Your task to perform on an android device: Snooze the go to work alarm for me in the Alarm Clock Xtreme app
Image 1: 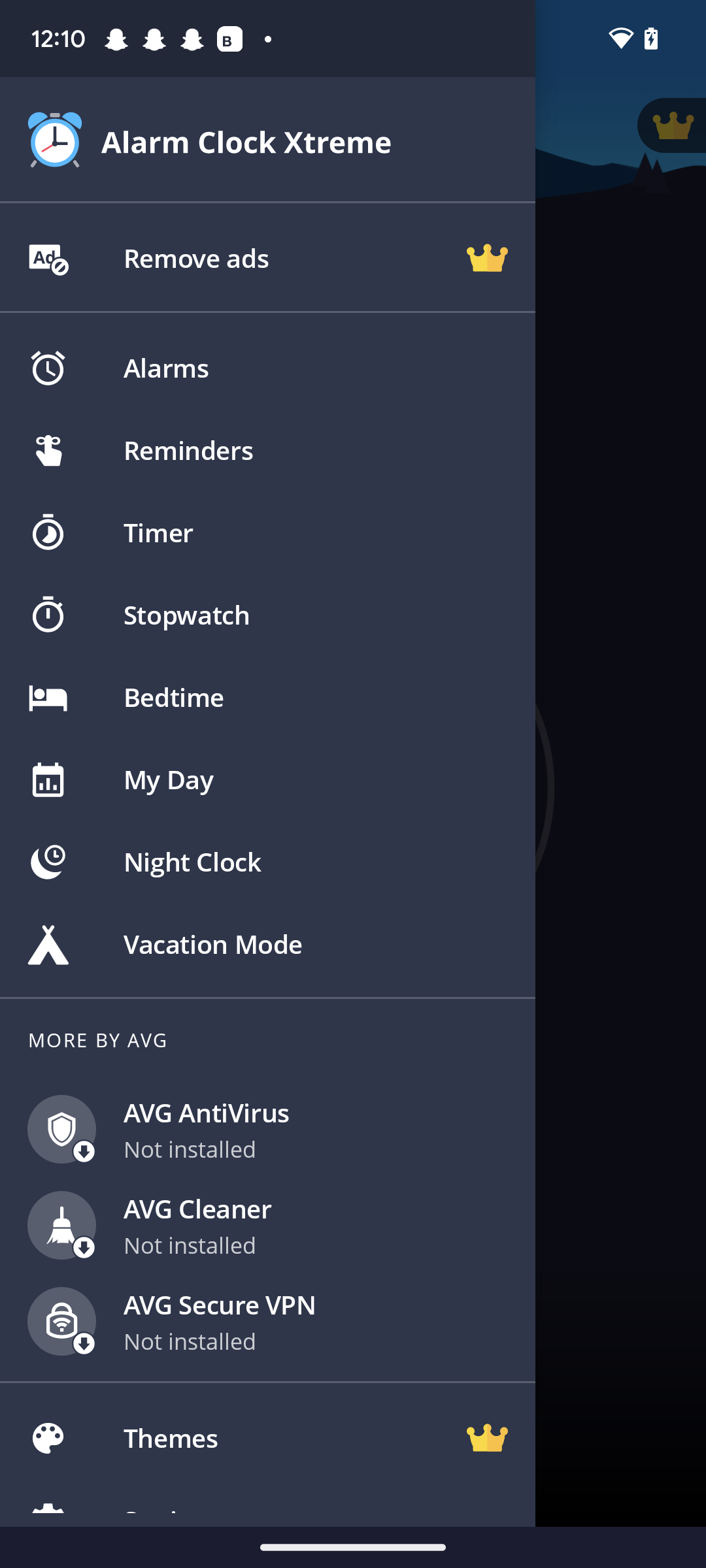
Click on the Alarms option on the left side of the screen.
Step 1: click (118, 364)
Image 2: 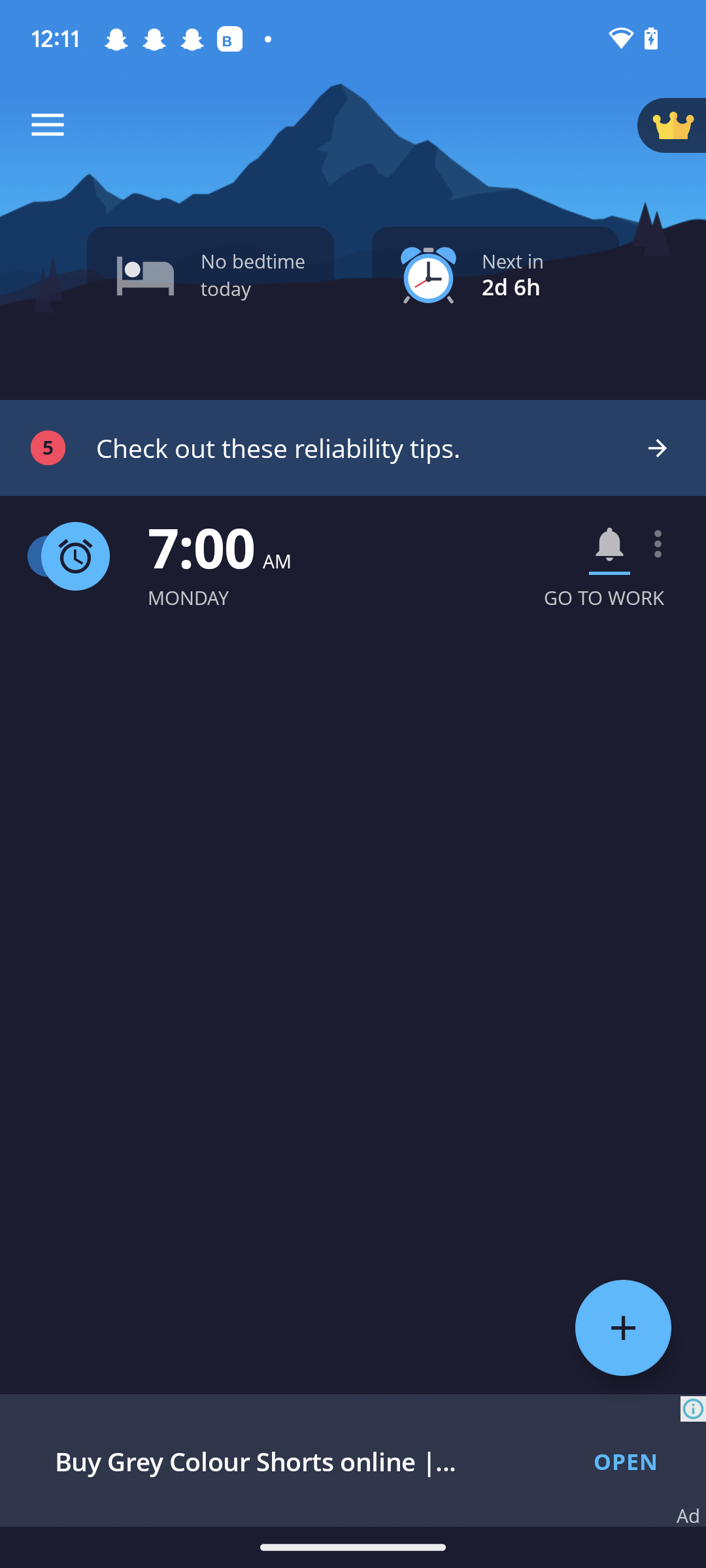
Click on Go to work on the right side of the screen.
Step 2: click (604, 597)
Image 3: 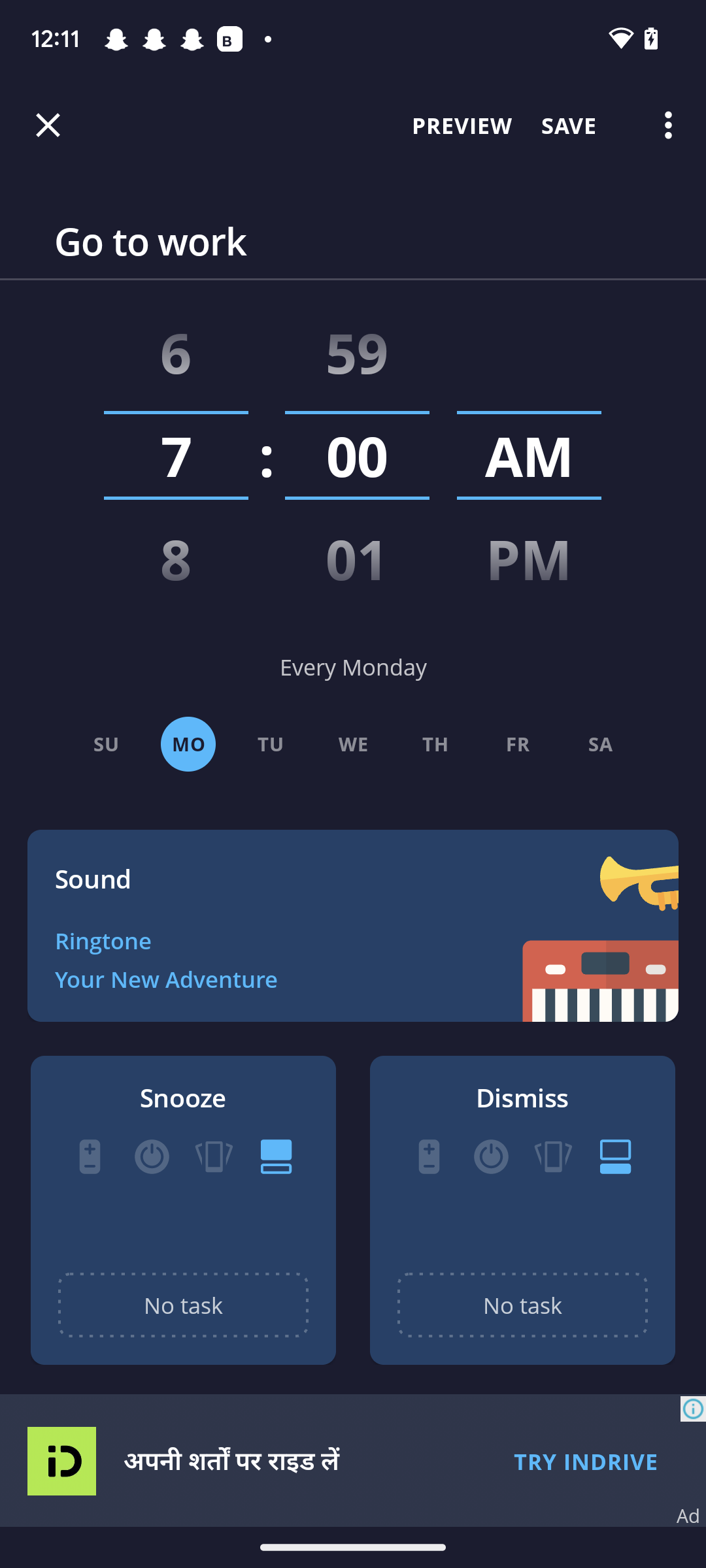
Click on Preview option on the right side of the screen.
Step 3: click (462, 125)
Image 4: 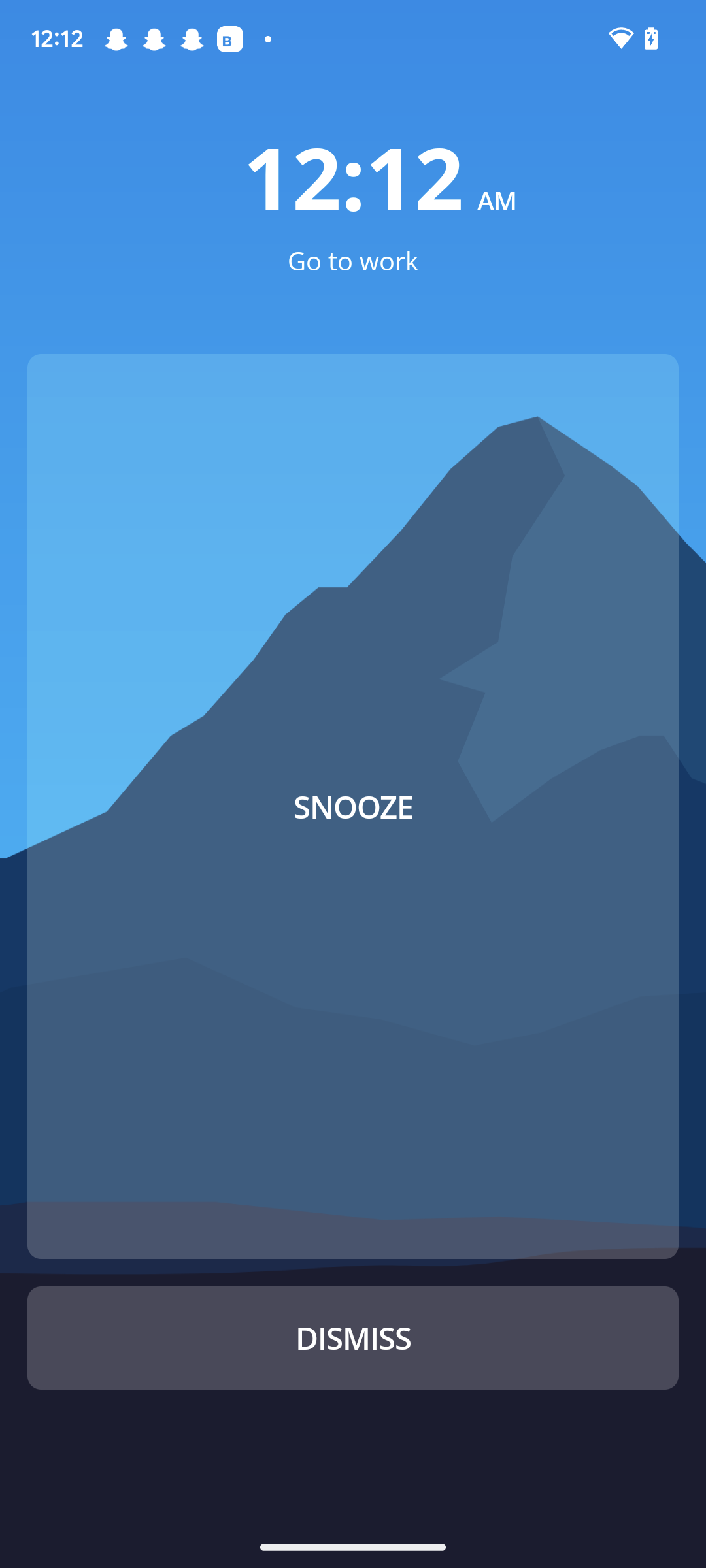
Click on snooze in the middle of the screen.
Step 4: click (353, 806)